Your task to perform on an android device: Using the XE converter app, compare the exchange rates for 1D to 1M.
Image 0: 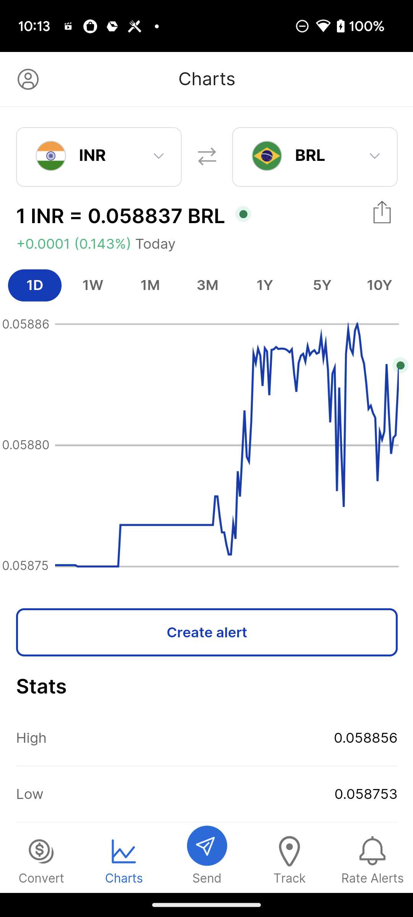
Click on the 1M option above the chart
Step 0: click (150, 285)